Your task to perform on an android device: I want to use the Notepad app to share my grocery list with my son, Evan Kramer, at his email address, evankramer@gmail.com.
Image 0: 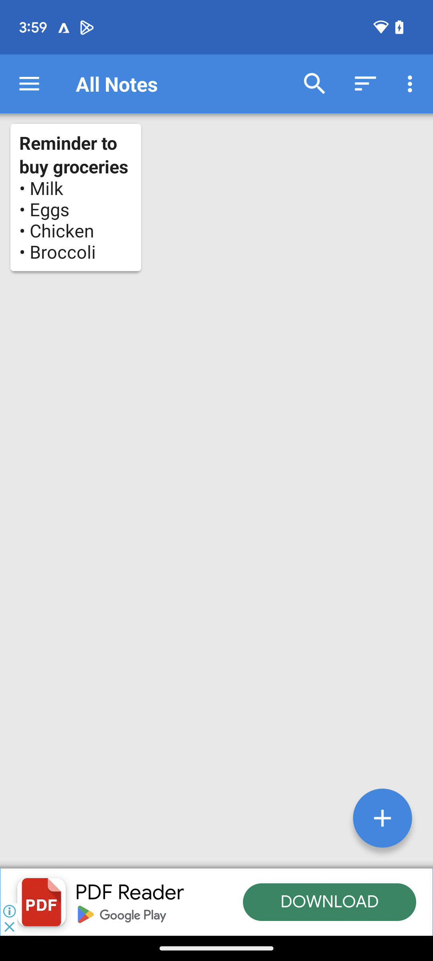
Click on the list
Step 0: click (75, 197)
Image 1: 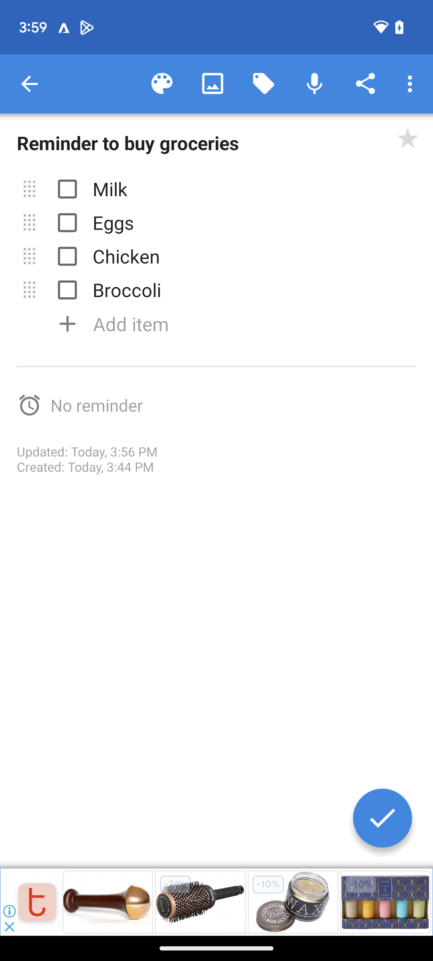
Click on the share button
Step 1: click (365, 84)
Image 2: 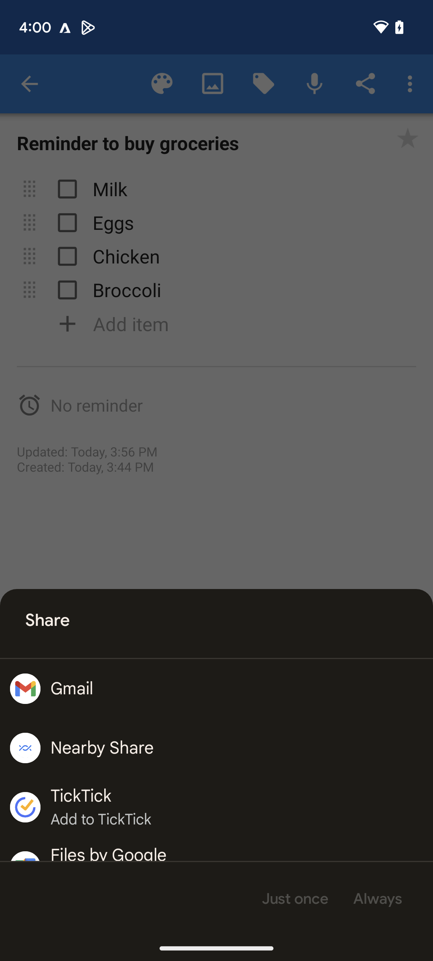
Click on gmail
Step 2: click (25, 679)
Image 4: 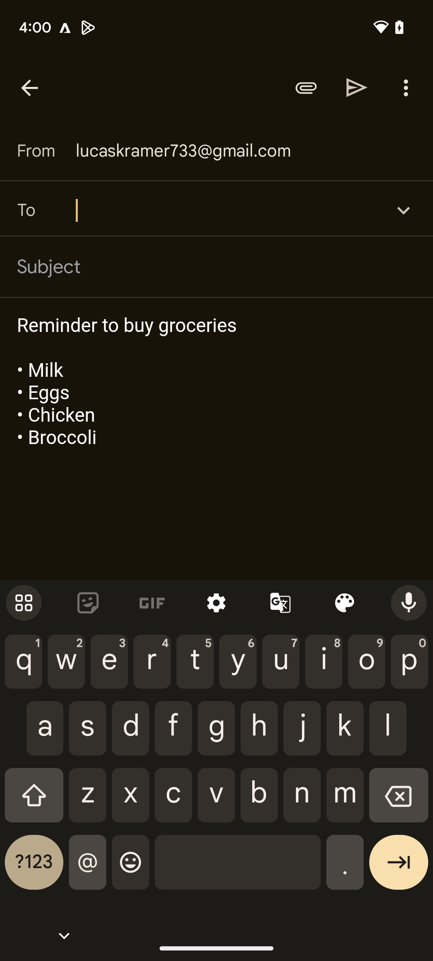
Add evankramer@gmail.com
Step 4: type "evankramer@gmail.com"
Image 5: 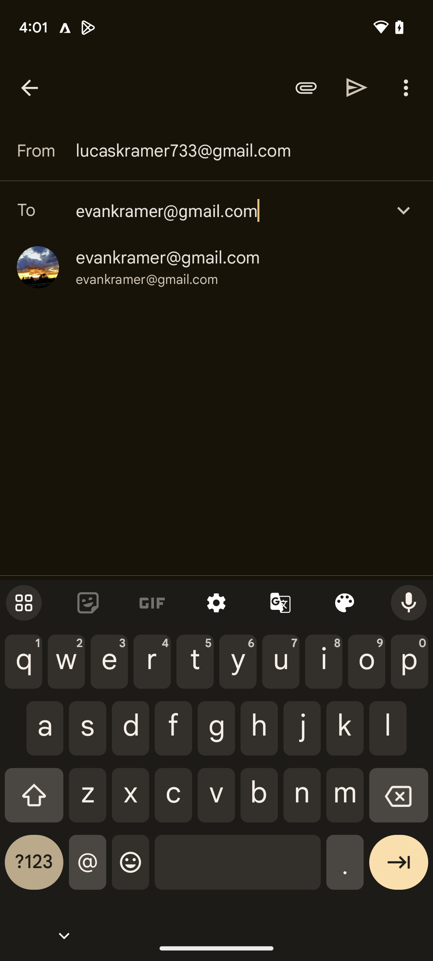
Add evankramer@gmail.com
Step 5: click (168, 257)
Image 6: 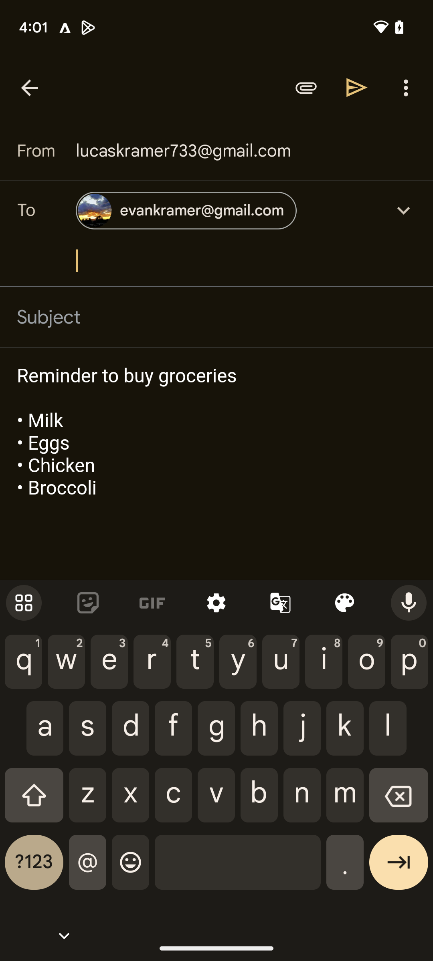
Click on sent
Step 6: click (357, 87)